Your task to perform on an android device: I want to know How can I track my fitness activity with my watch? So take the help for the same for me on the Fit app.
Image 0: 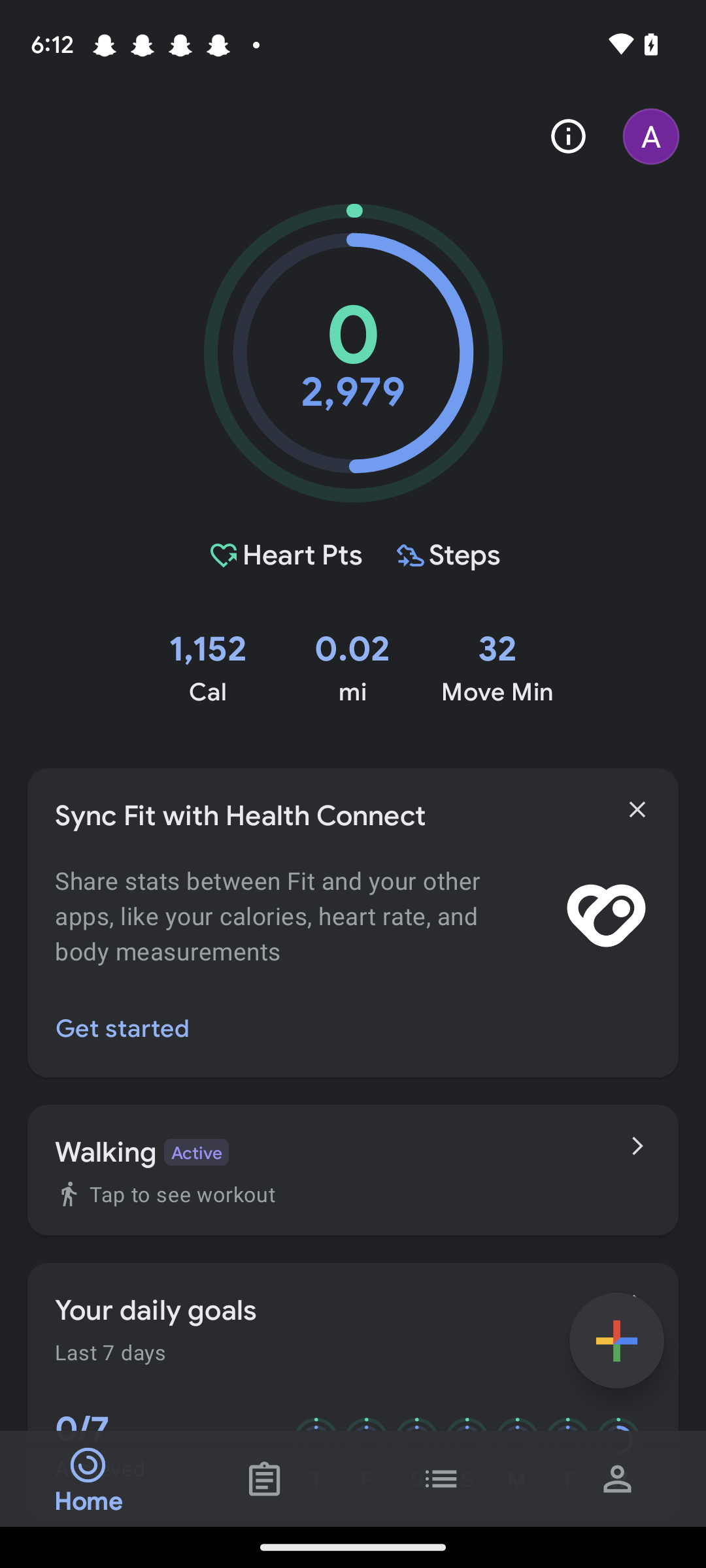
Click on the Profile icon at the bottom right corner of the screen.
Step 0: click (618, 1479)
Image 2: 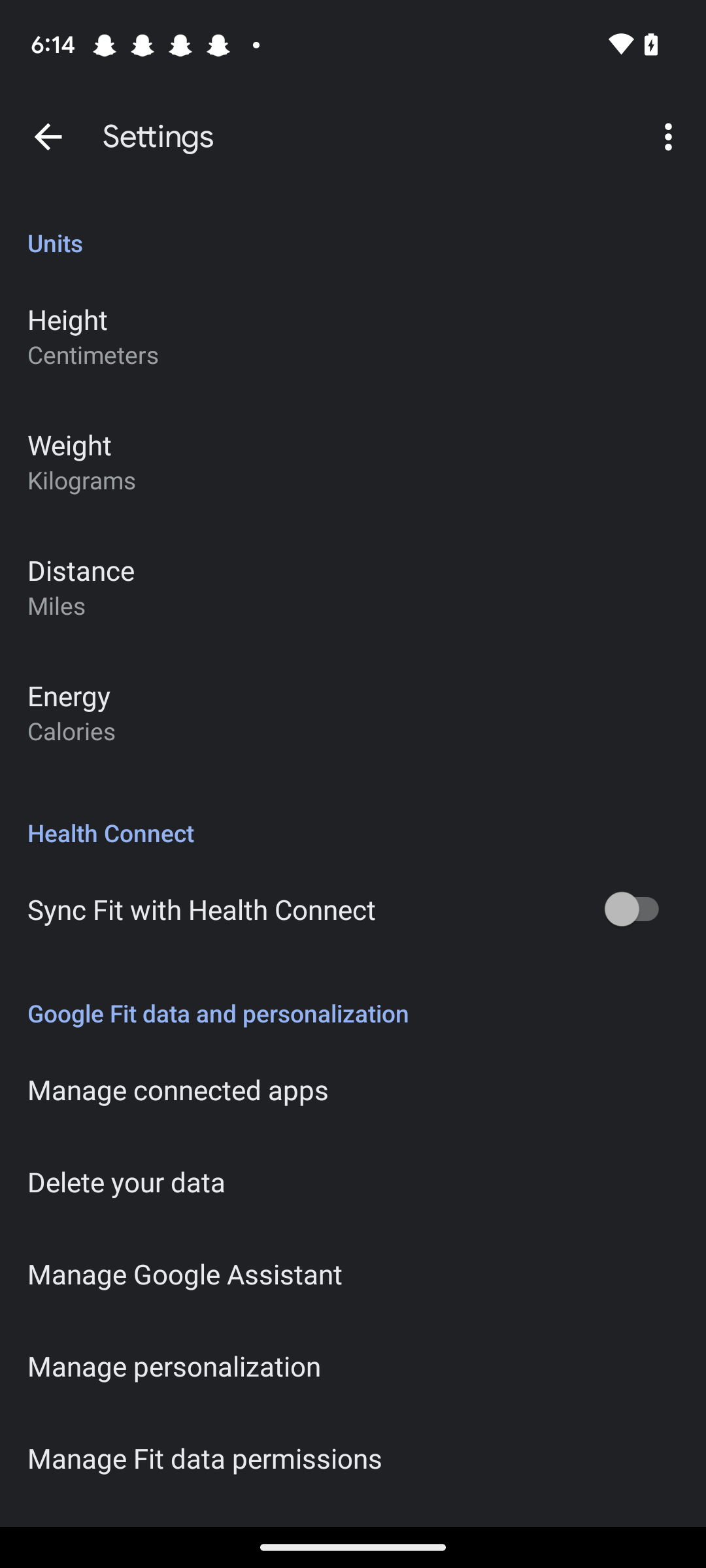
Click on the Three dots at the top right corner of the screen.
Step 2: click (671, 137)
Image 3: 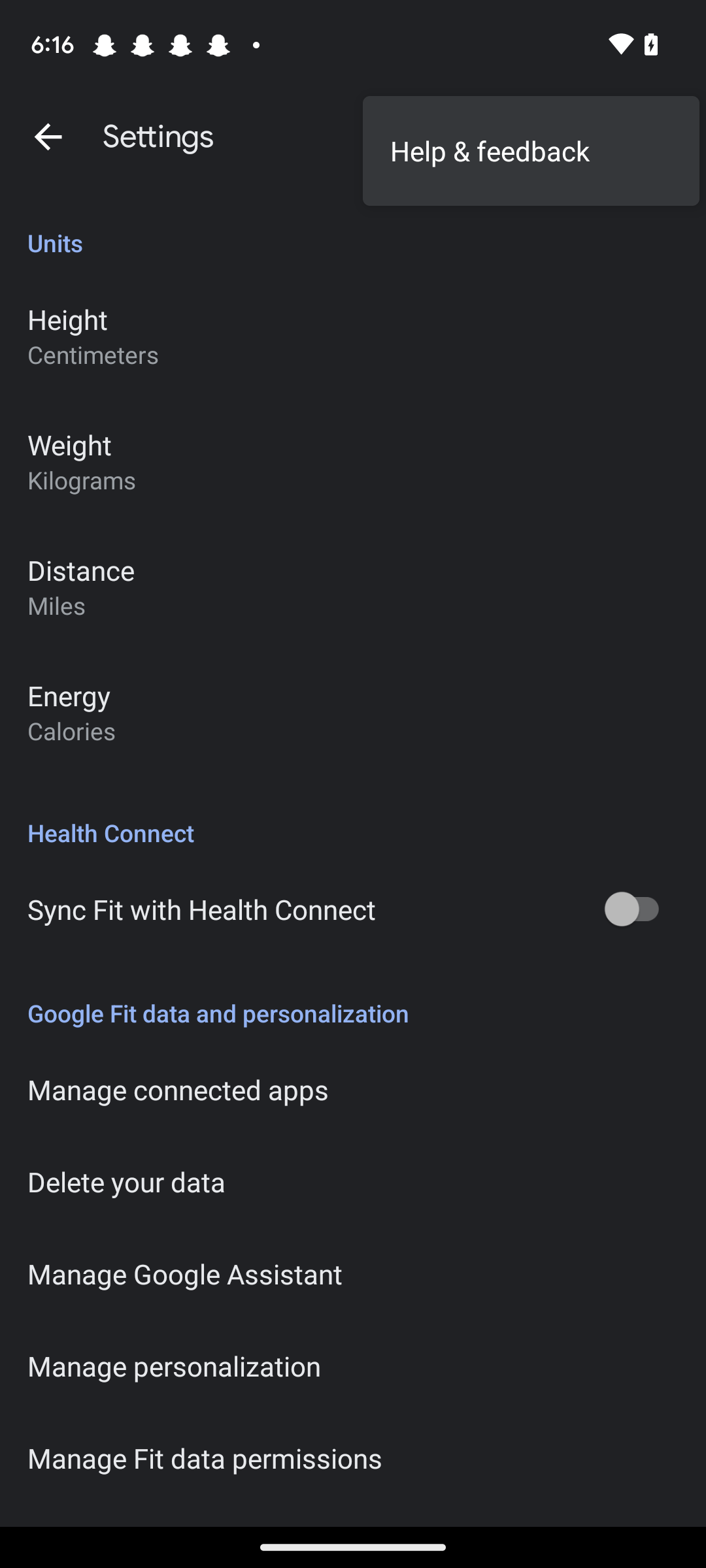
Click on the tab "Help & feedback". 
Step 3: click (531, 150)
Image 4: 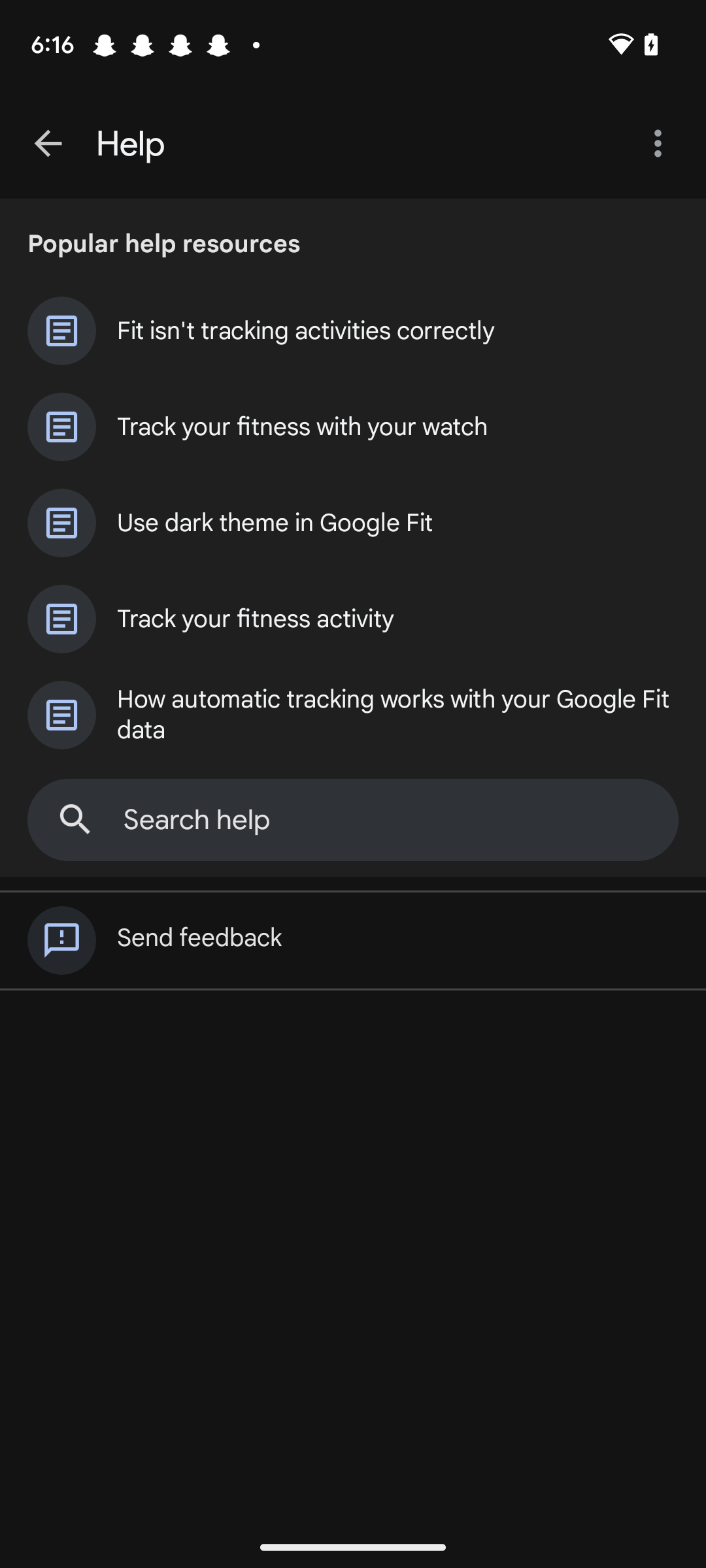
click on the tab "Track Your Fitness with your Watch".
Step 4: click (302, 427)